Your task to perform on an android device: Reunion will be the name of the event I plan to create with Naomi. I desired that love and reunion with her because we had met the previous year. On September 30, 2023, on the calendar app, we wish to have a virtual meeting and spend some time together
Image 0: 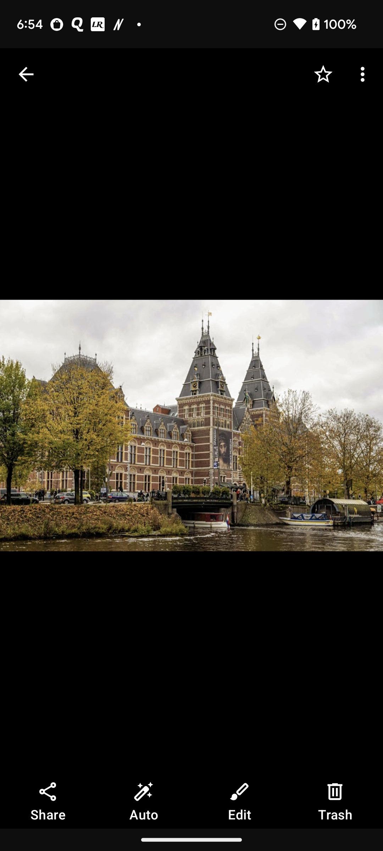
Open the Calendar app
Step 0: open app "Calendar"
Image 1: 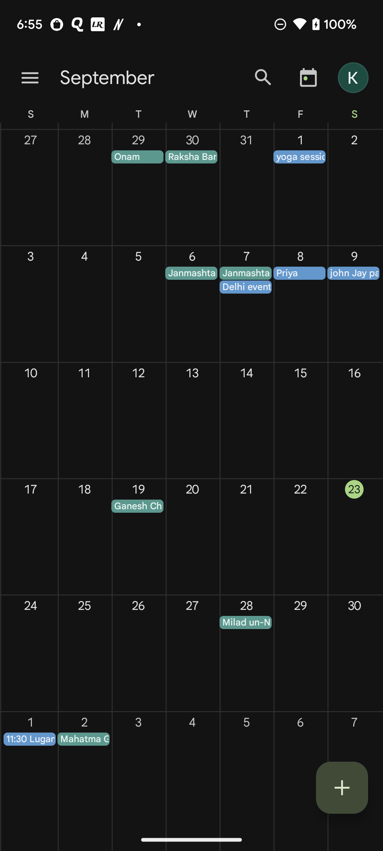
Click on the plus icon at the bottom right of the screen
Step 1: click (342, 788)
Image 2: 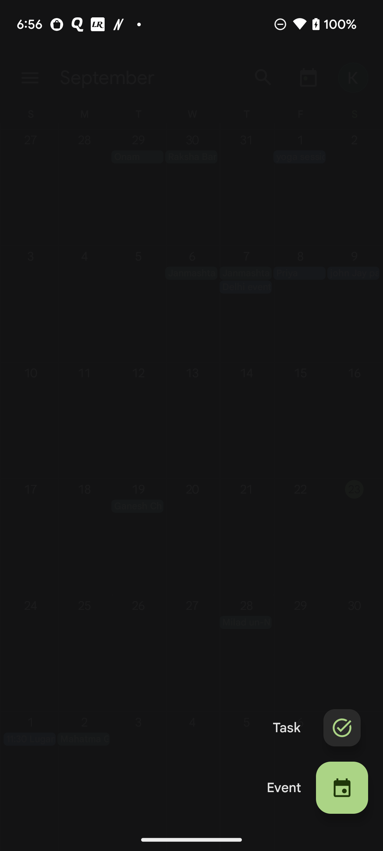
Click on the Event icon option
Step 2: click (342, 788)
Image 3: 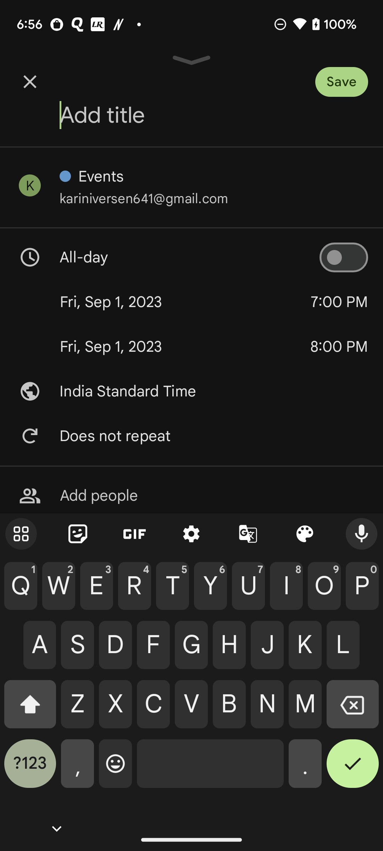
Click on the Fri, Sep 1, 2023 option 
Step 3: click (185, 302)
Image 4: 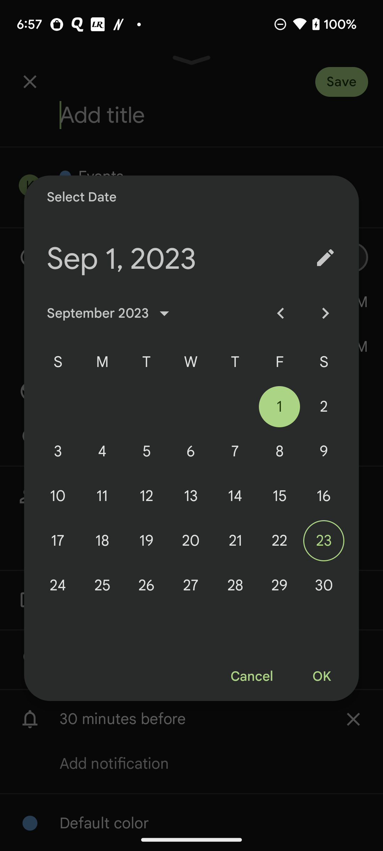
Click on the 30 September, 2023 date in the calendar 
Step 4: click (323, 585)
Image 5: 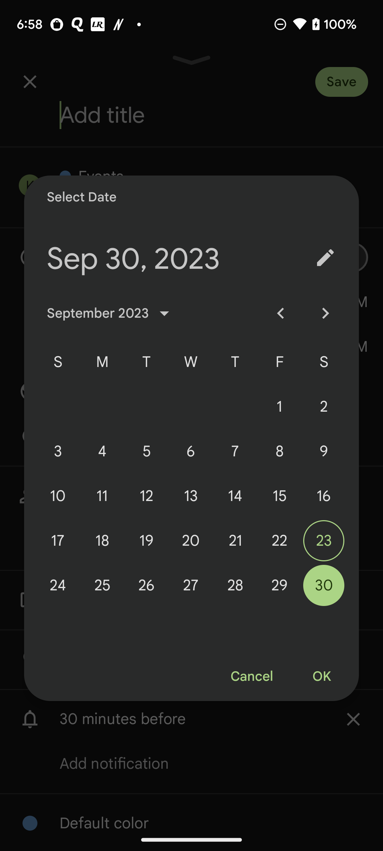
Click on the OK option in the calendar 
Step 5: click (321, 677)
Image 6: 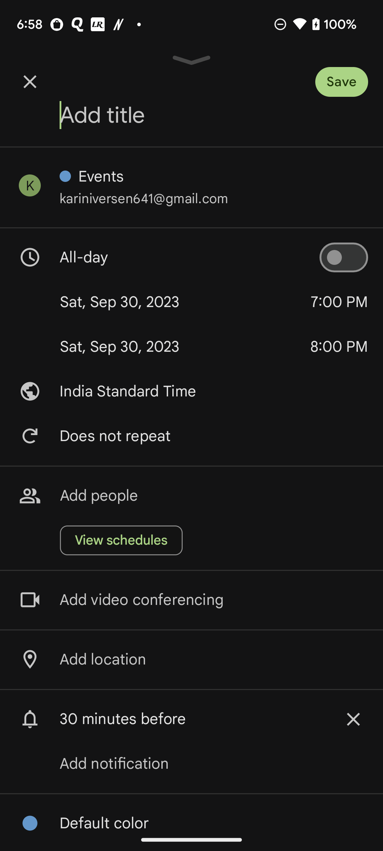
Click on the Add title bar 
Step 6: click (210, 115)
Image 8: 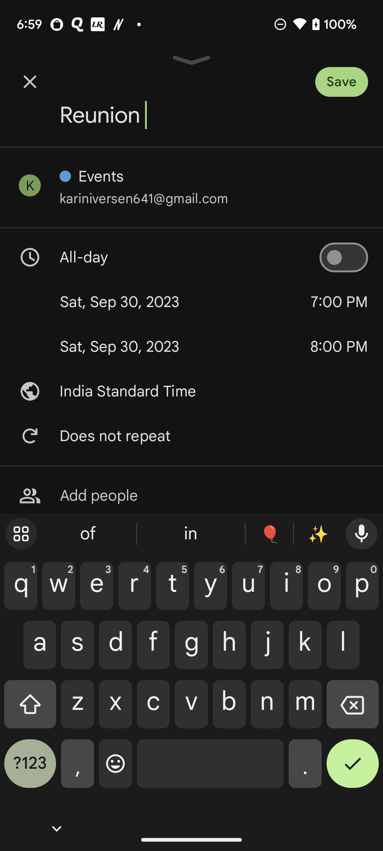
Click on the Save icon at the top right of the screen
Step 8: click (357, 77)